Your task to perform on an android device: Open the Serenity app, I would like to listen to a personalized guided meditation to help me be productive throughout the day.
Image 0: 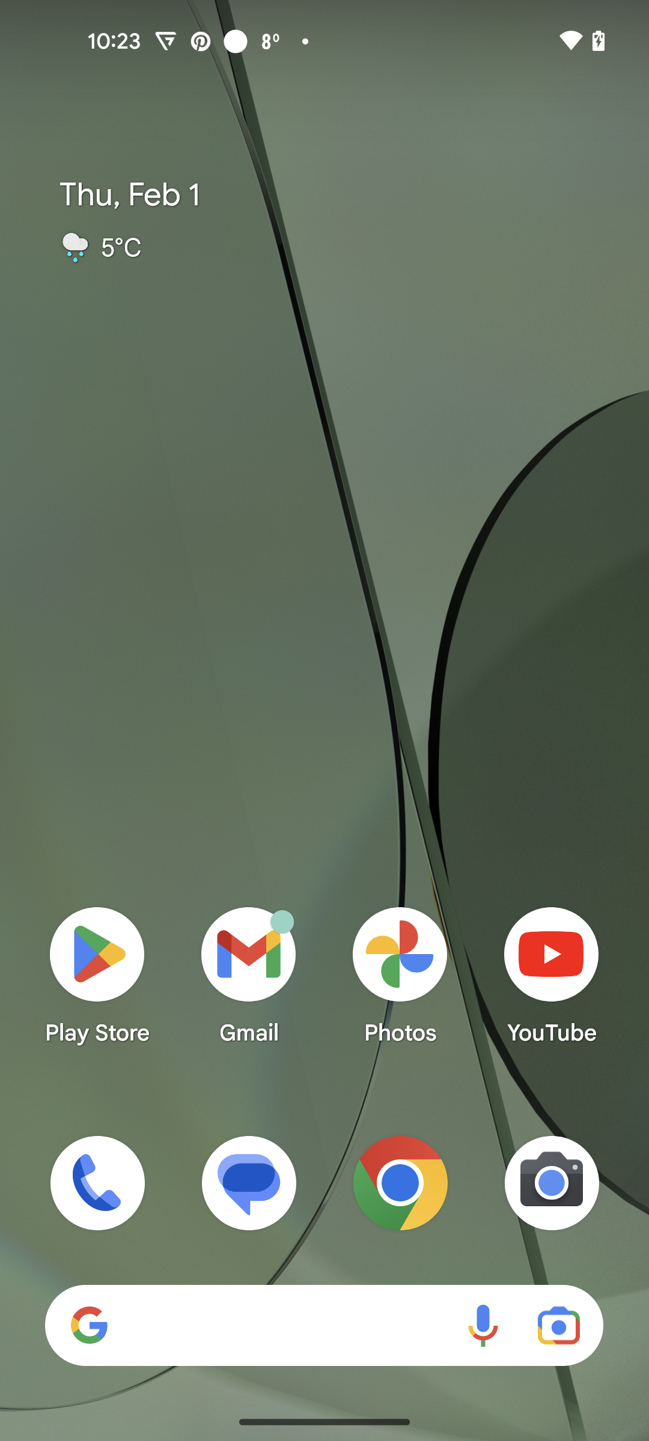
Open the Serenity app
Step 0: open app "Serenity"
Image 1: 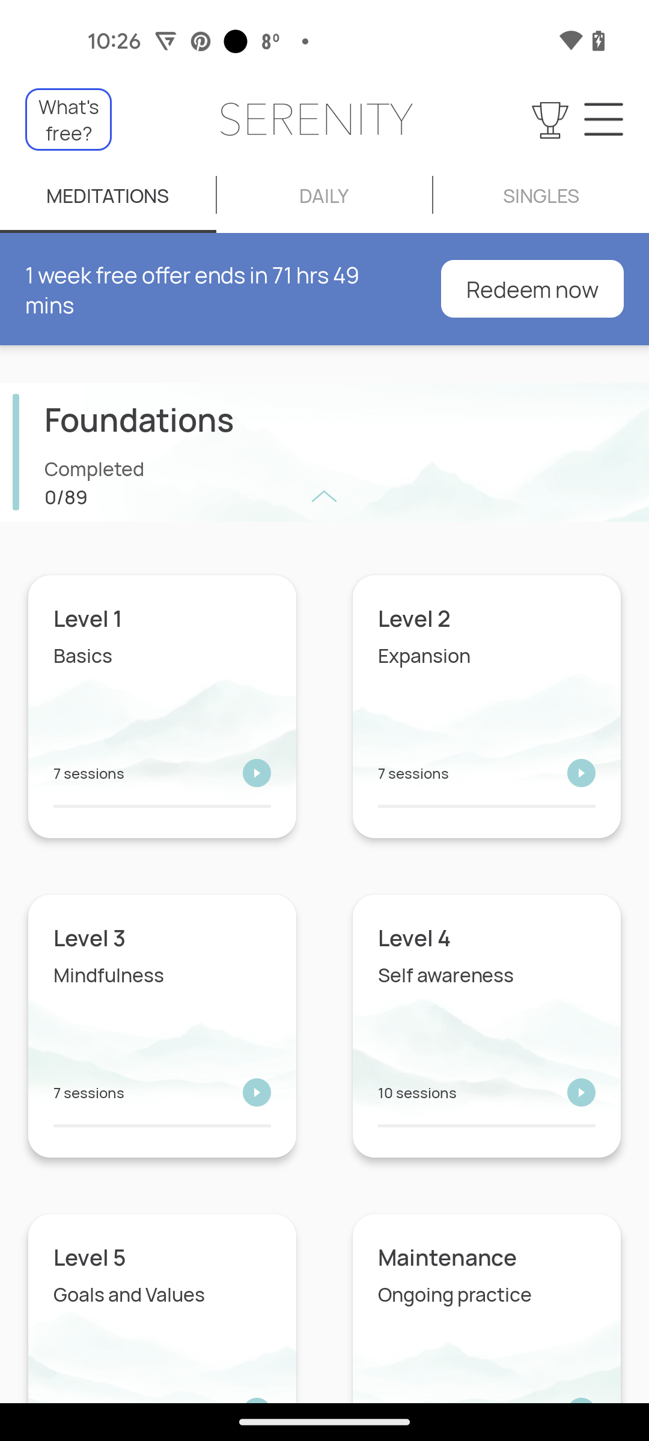
Click on the Level 1 meditation 
Step 1: click (162, 707)
Image 2: 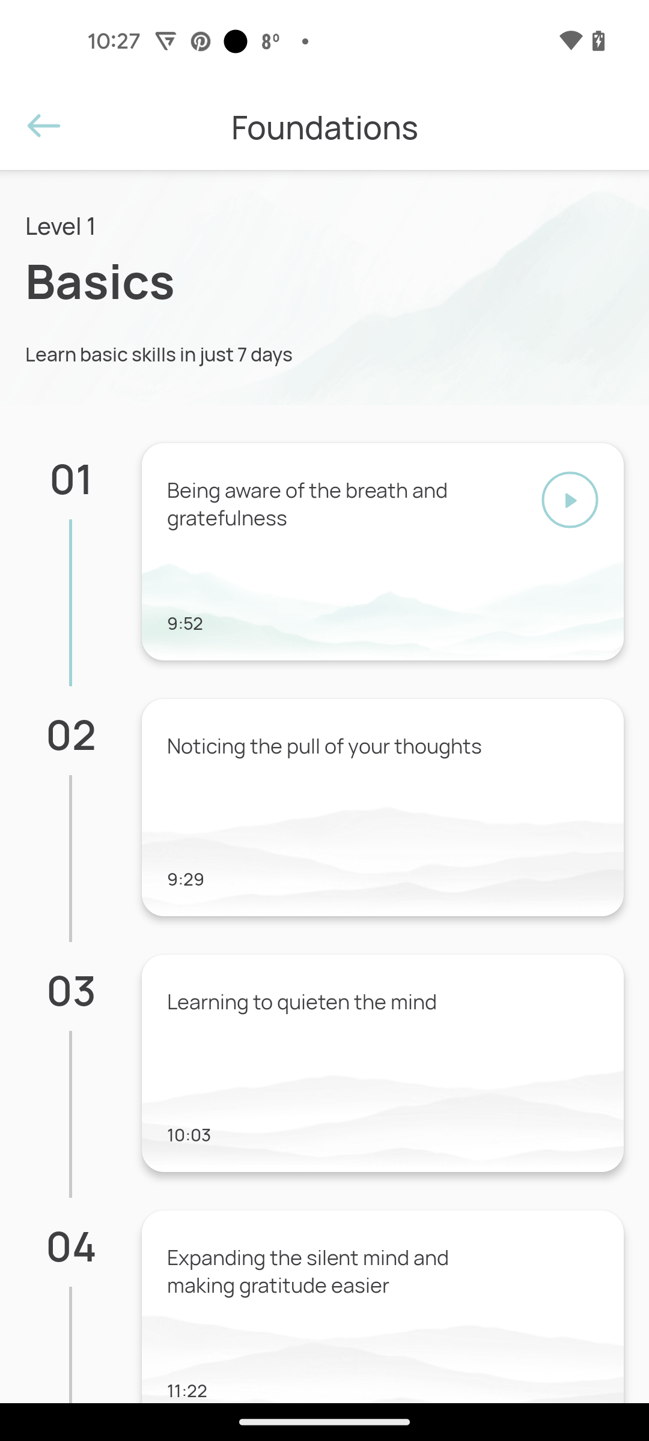
Click on the Being aware of the breath and gratefulness meditation 
Step 2: click (383, 551)
Image 3: 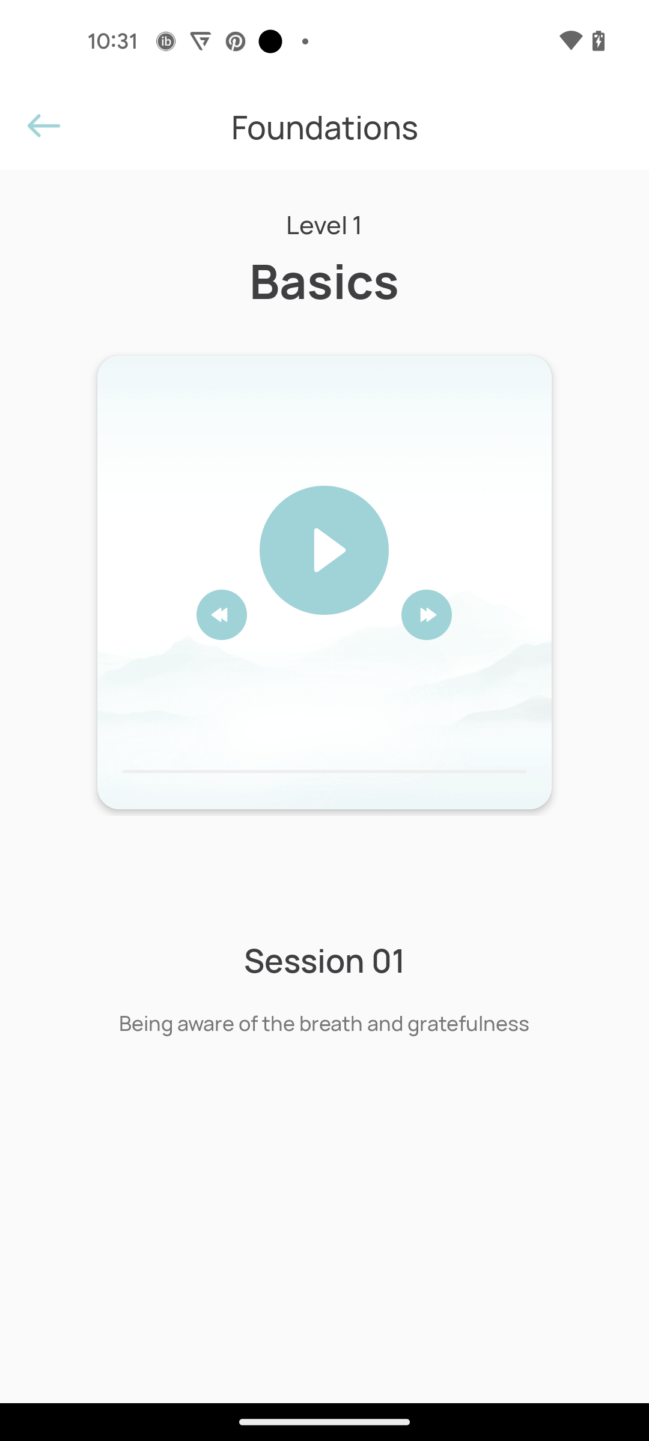
Click on the play tab
Step 3: click (341, 503)